Your task to perform on an android device: Im going to do yoga, and I want to track the time that how much time does it take to do yoga? So start Stopwatch to track the time of yoga in the Clock app.
Image 0: 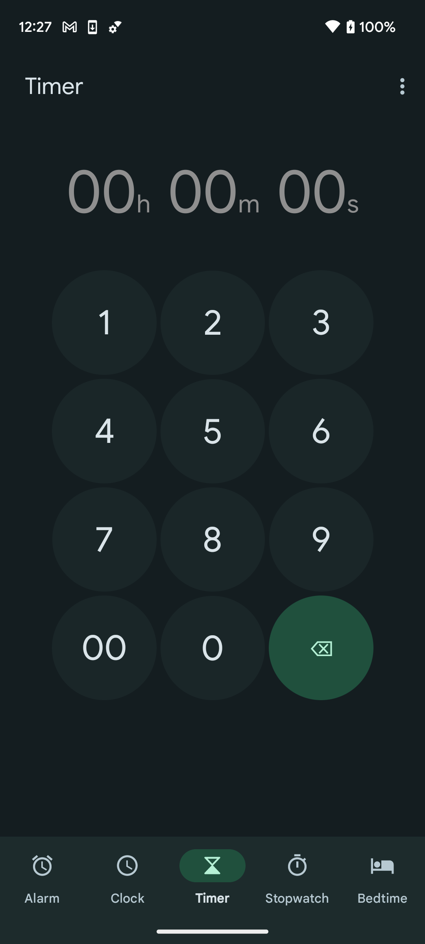
Click on the Stopwatch tab at the bottom of the screen
Step 0: click (297, 878)
Image 1: 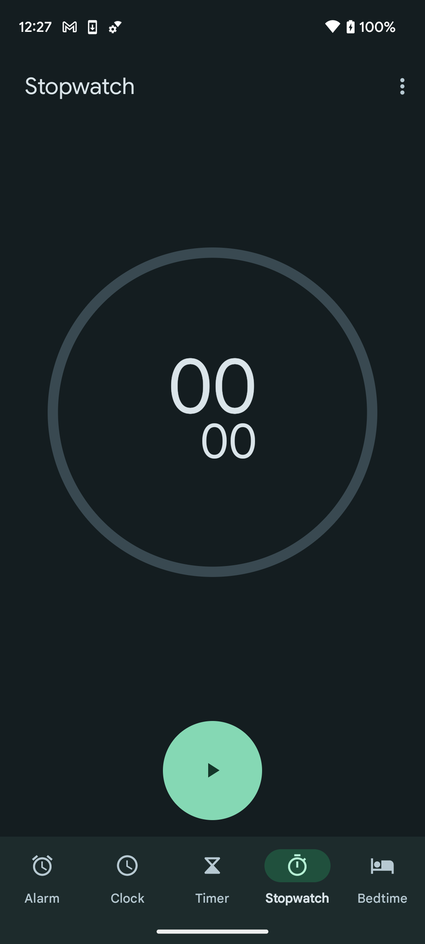
Click on the play button to start the stopwatch
Step 1: click (213, 770)